Your task to perform on an android device: I want to read reviews of the Pinka Mod.Pi-226 1600W 26mm Hammer Drill on the Moglix app in order to make the best decision.
Image 0: 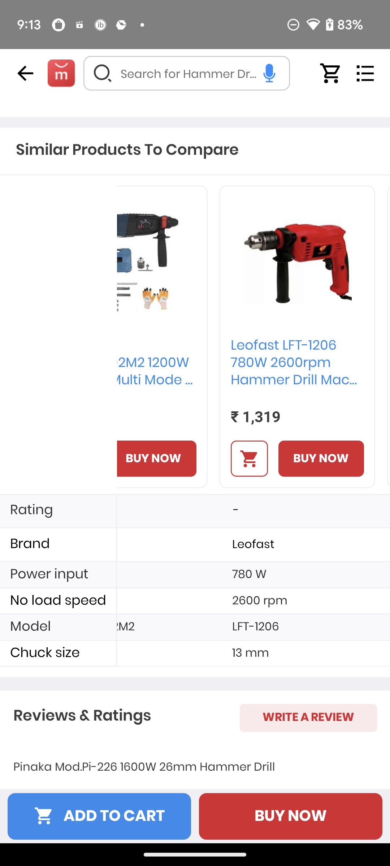
swipe up for reviews
Step 0: scroll down
Image 1: 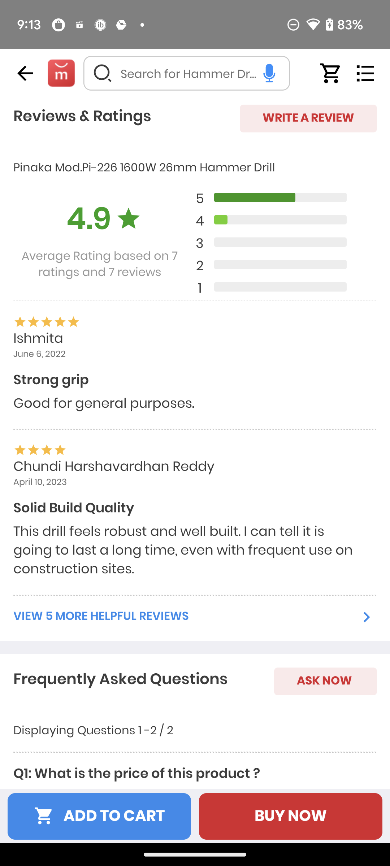
Click on VIEW 5 MORE HELPFUL REVIEWS
Step 1: click (102, 617)
Image 2: 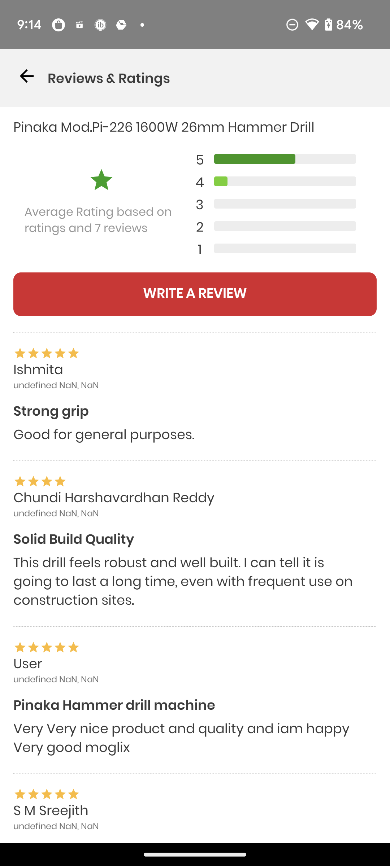
swipe up to read reviews
Step 2: scroll down